Your task to perform on an android device: I want to search for my wife's contact information, so search contact named Clara Wagner in the Phonebook app.
Image 0: 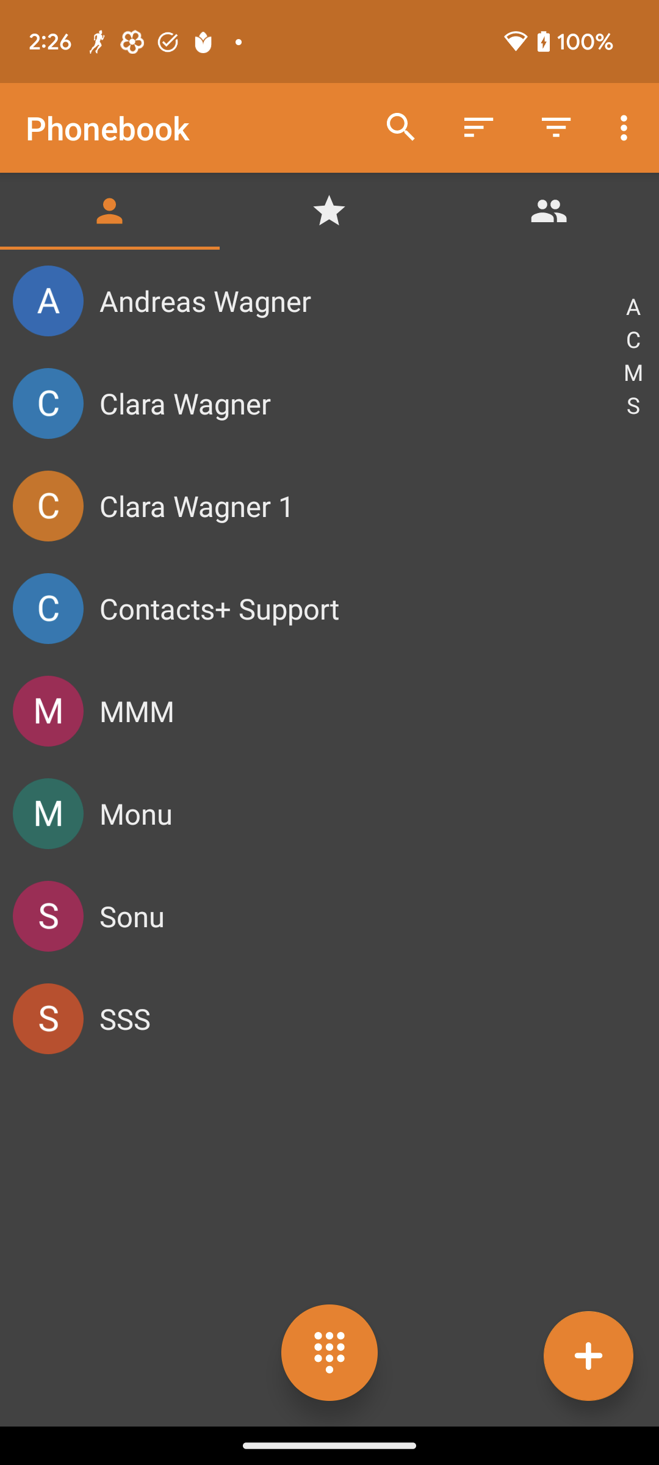
Click on the search icon at the top of the screen to search for the contact.
Step 0: click (401, 128)
Image 1: 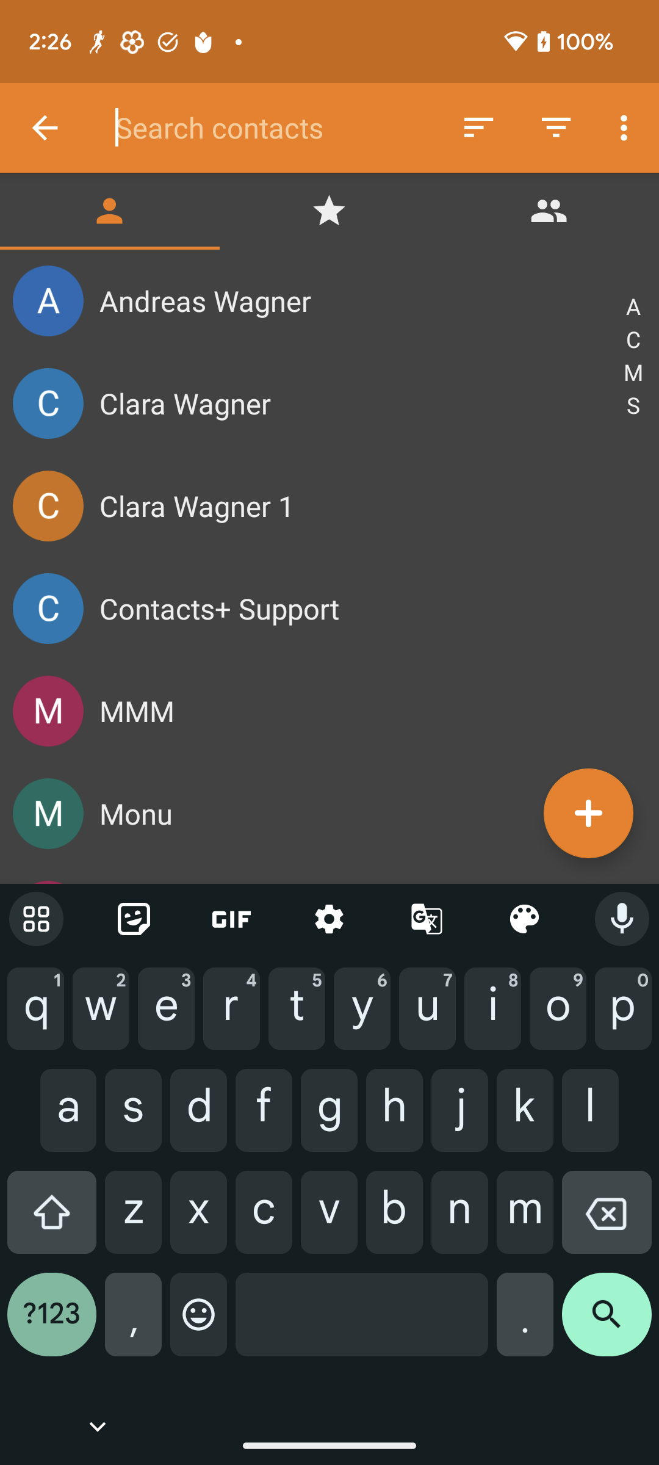
Type Clara Wagner in the search bar to search for the contact.
Step 1: type "Clara Wagner"